Your task to perform on an android device: Set the timer to 10 minutes in The Alarm Clock app
Image 0: 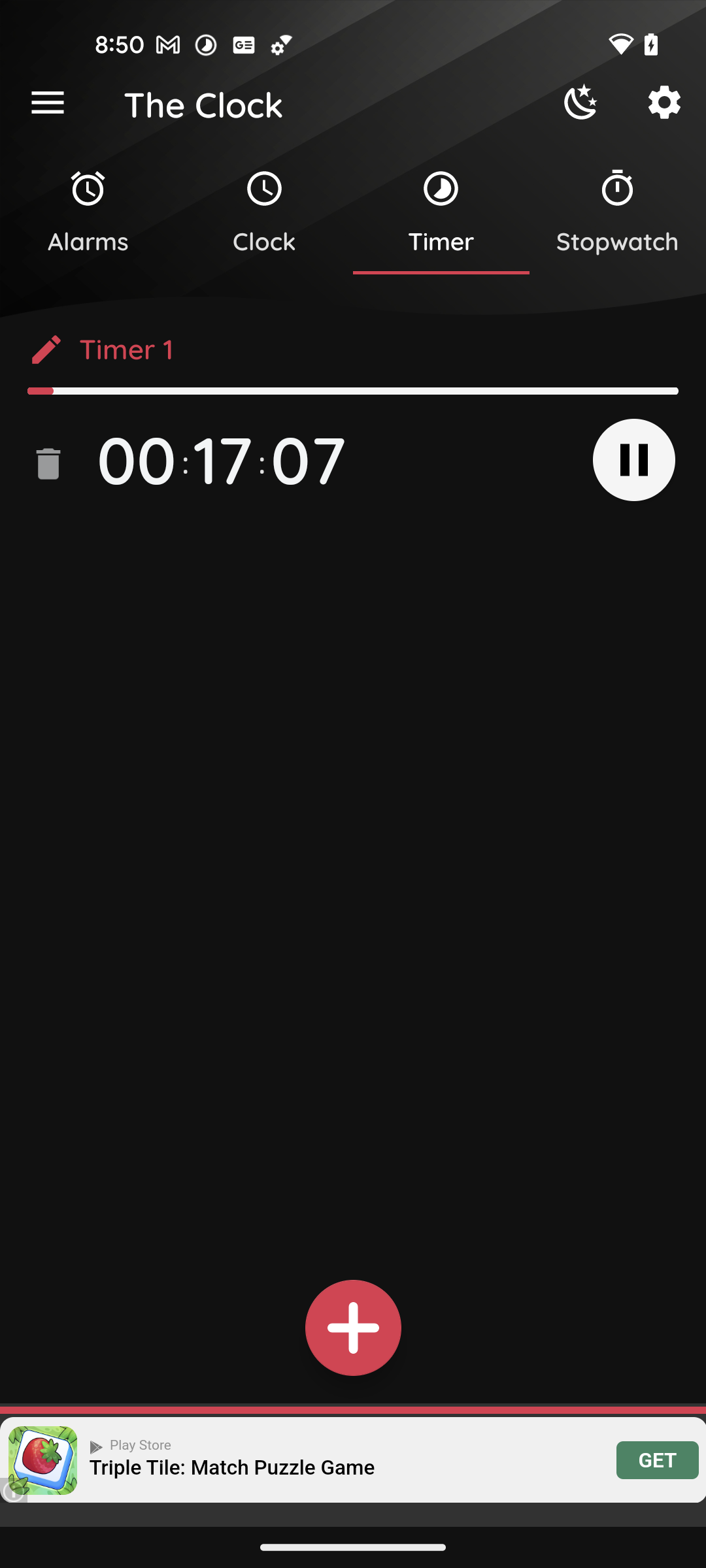
Open the Alarm Clock app
Step 0: open app "Alarm Clock Xtreme"
Image 1: 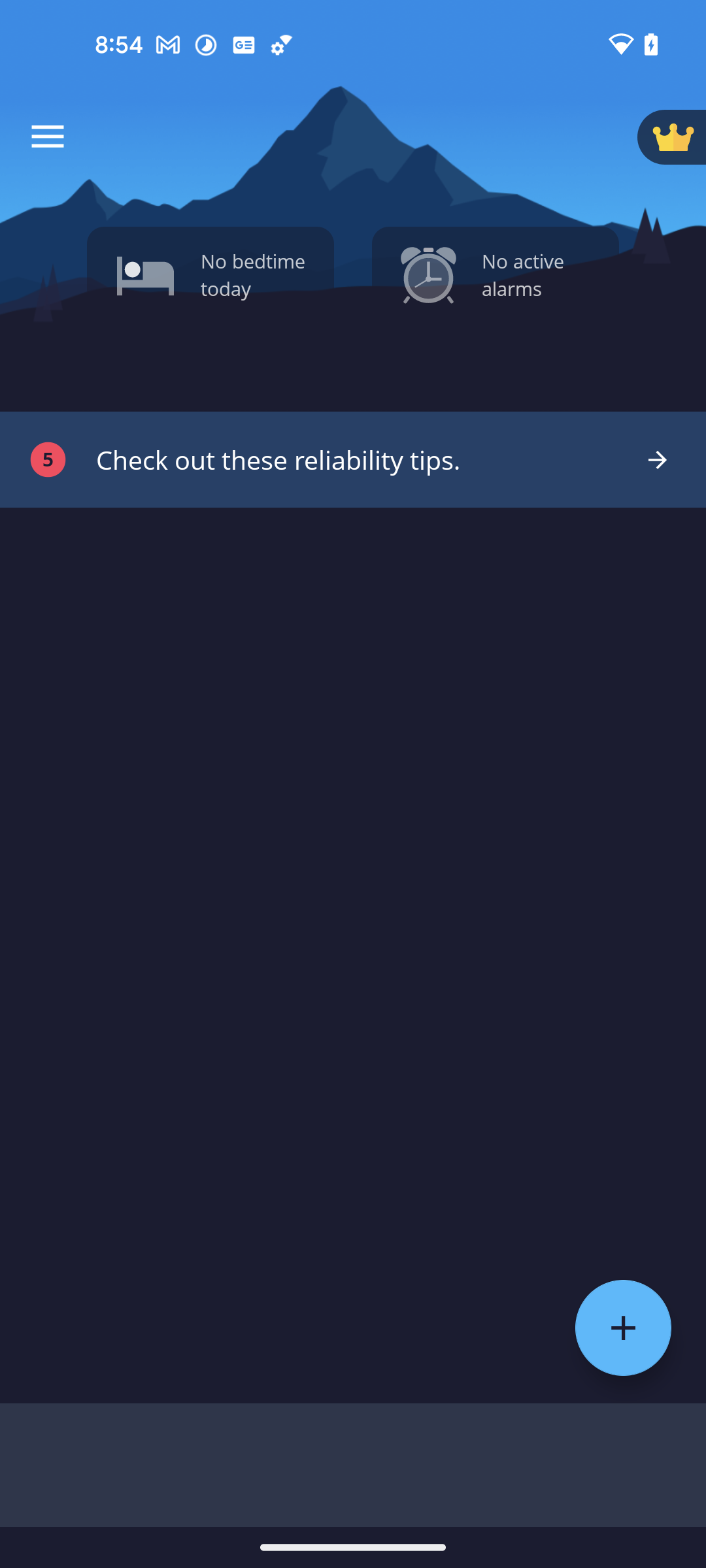
Click on the plus icon at the bottom right corner of the screen
Step 1: click (623, 1328)
Image 2: 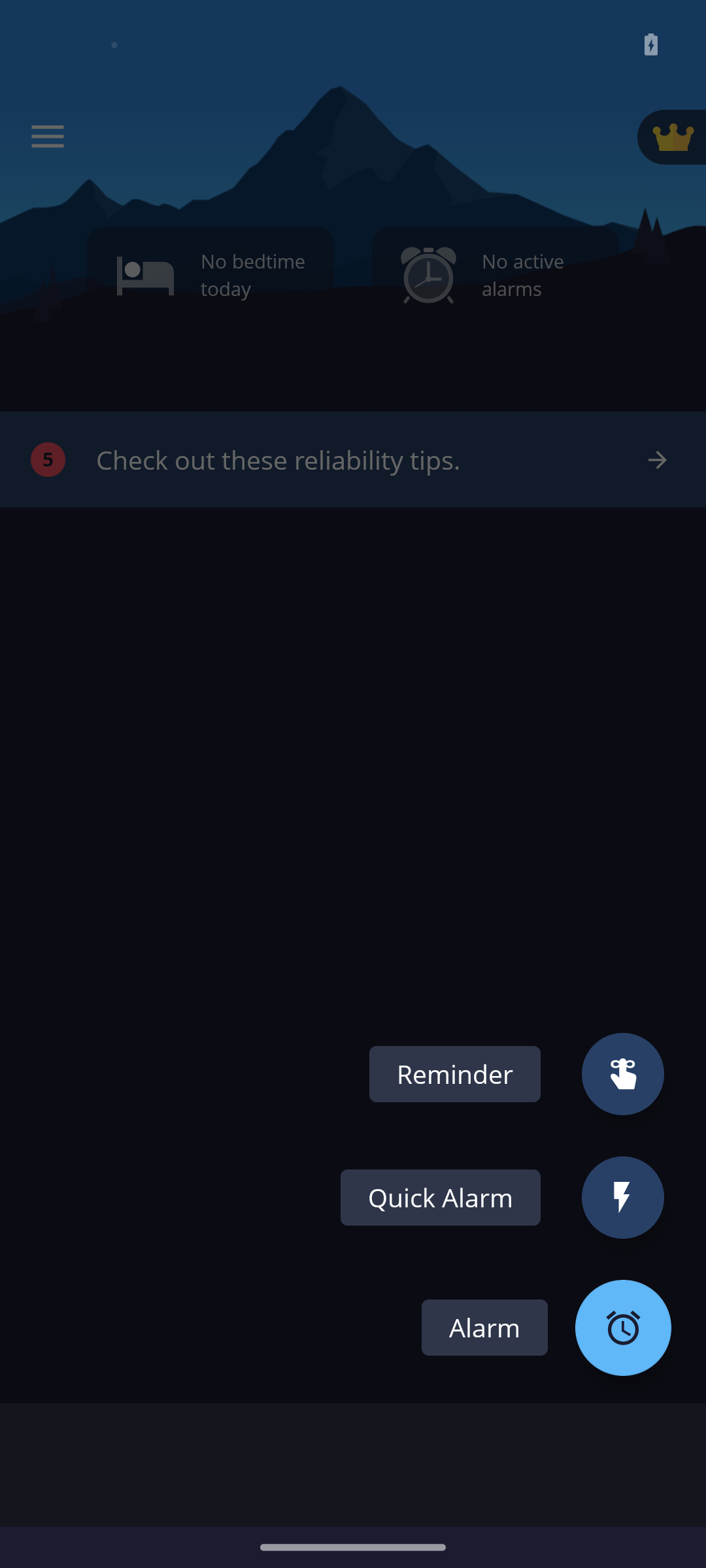
Select the Quick Alarm option
Step 2: click (623, 1198)
Image 4: 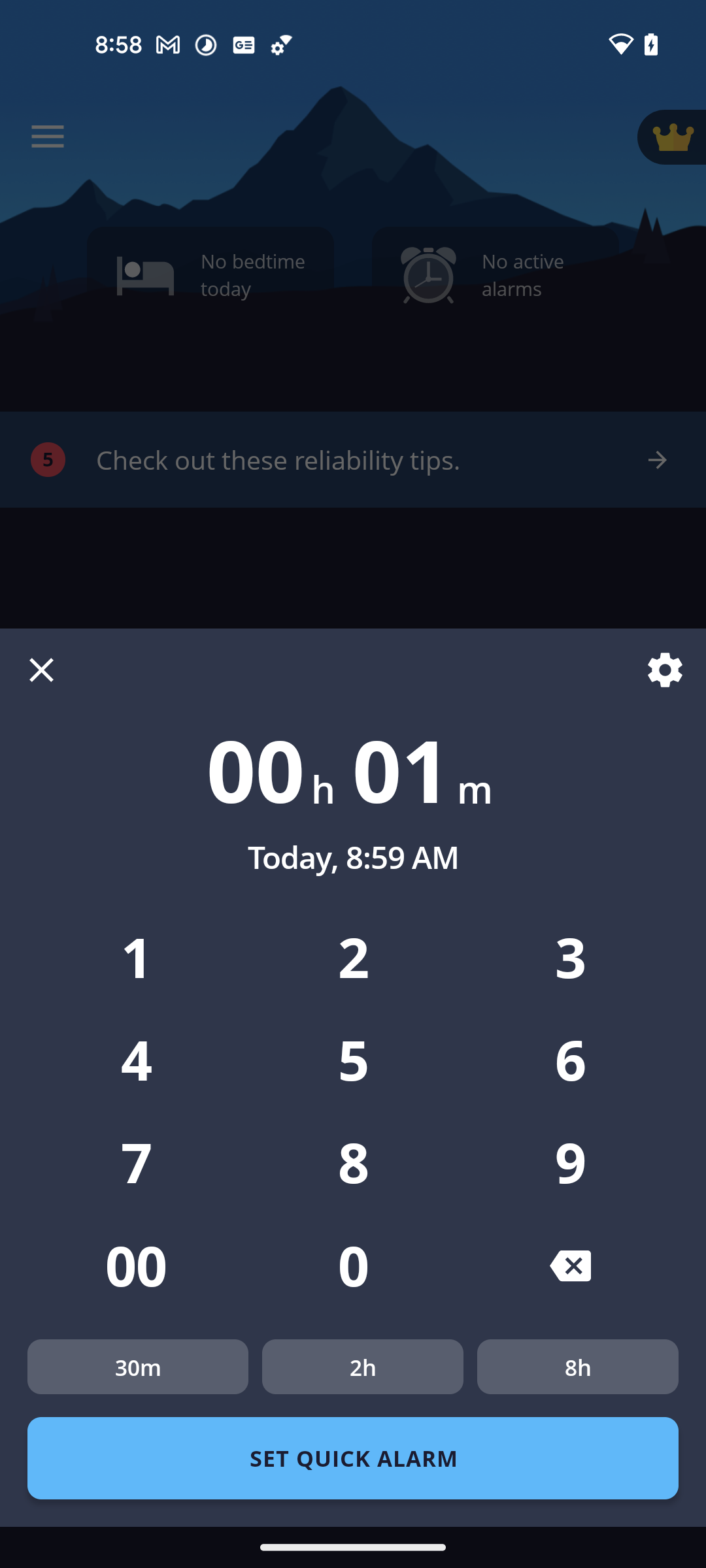
Set the minutes to 10
Step 4: click (348, 1277)
Image 5: 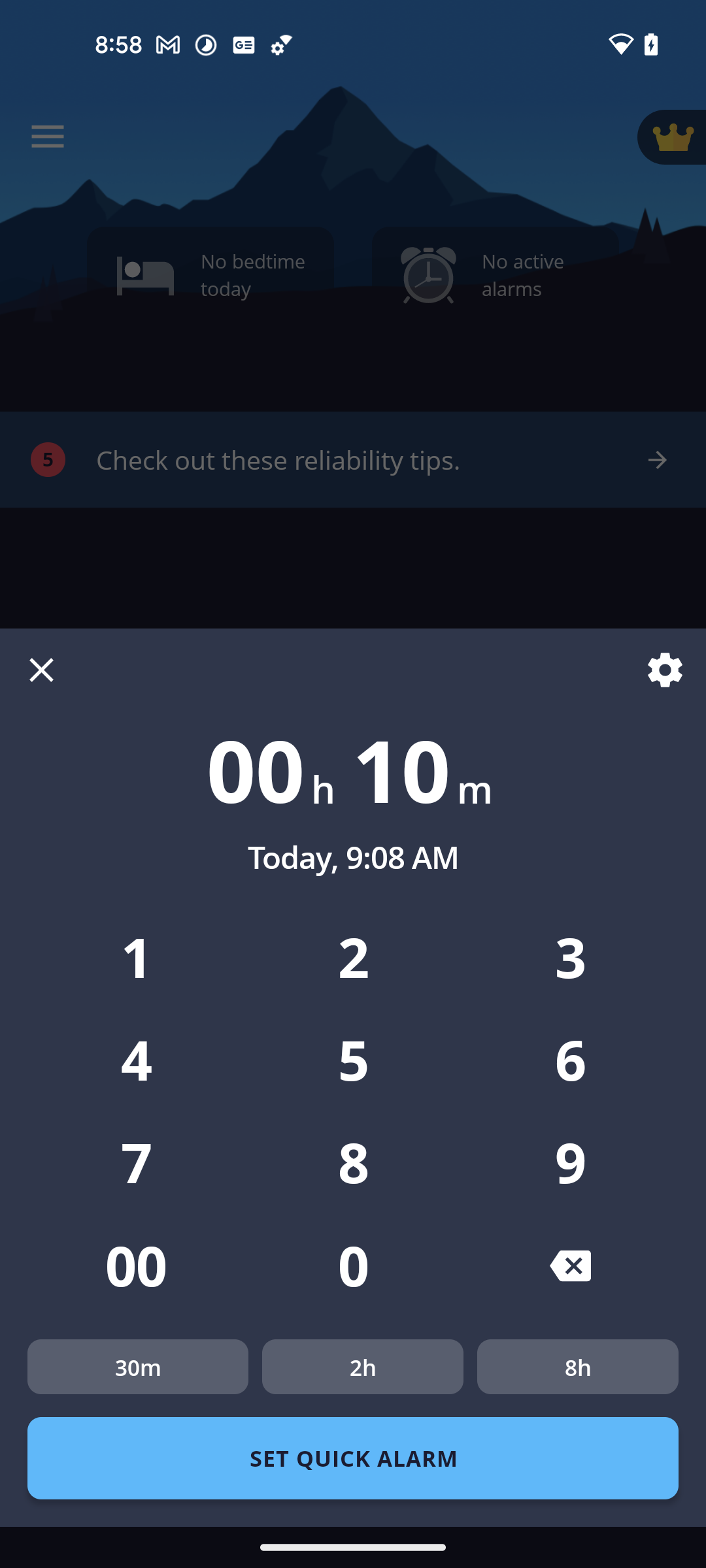
Click on the SET QUICK ALARM button at the bottom of the screen
Step 5: click (353, 1458)